Your task to perform on an android device: In the Ikea App, I want to search for a study table since I need a study table in my house.
Image 1: 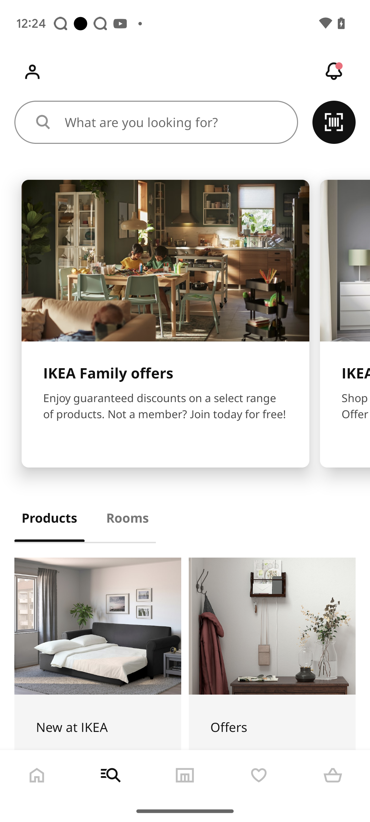
Click on the search bar at the top of the screen
Step 1: click (174, 122)
Image 2: 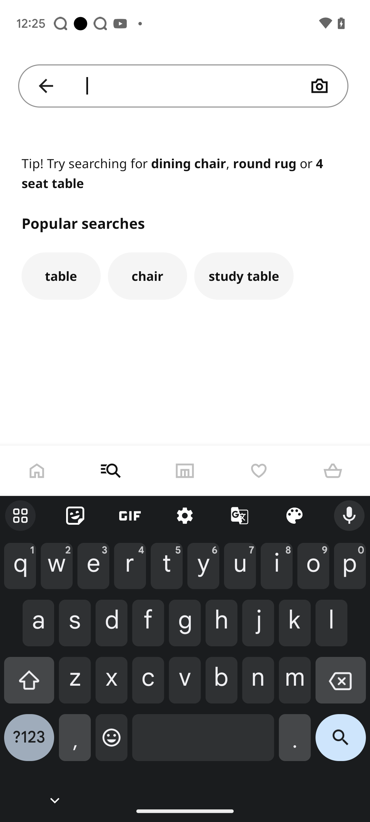
Enter study table in the searchbox
Step 2: type "Study table"
Image 3: 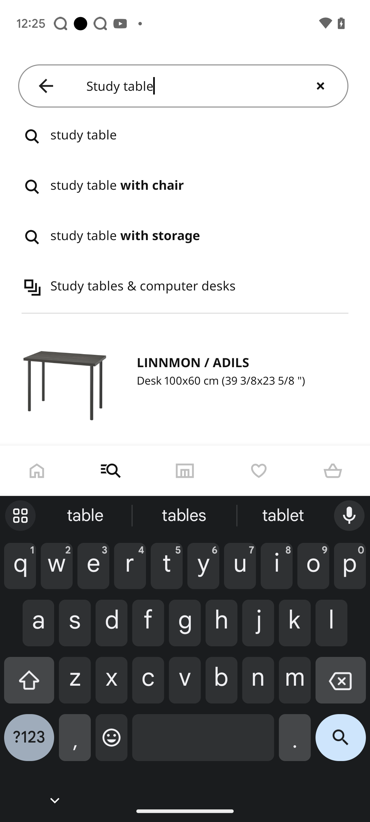
Click on the first search result
Step 3: click (185, 136)